Your task to perform on an android device: I want to view a FINSMAK tealight holder on the IKEA app since I need to beautify my living space.
Image 0: 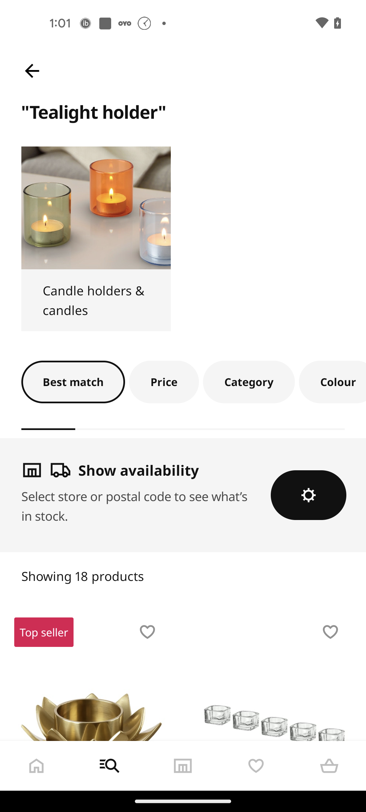
Swipe up
Step 0: scroll down
Image 1: 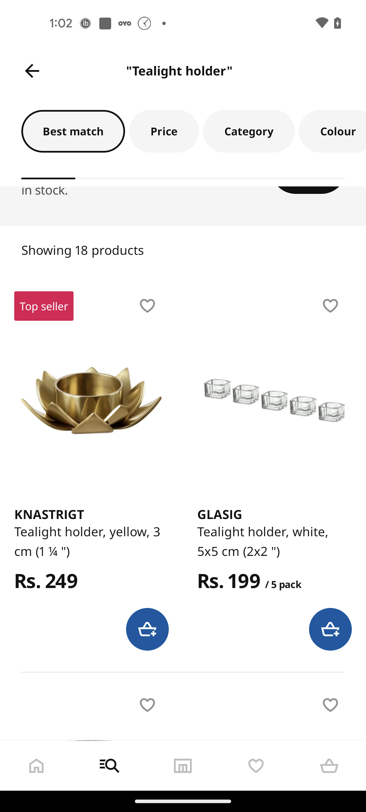
Swipe up
Step 1: scroll down
Image 2: 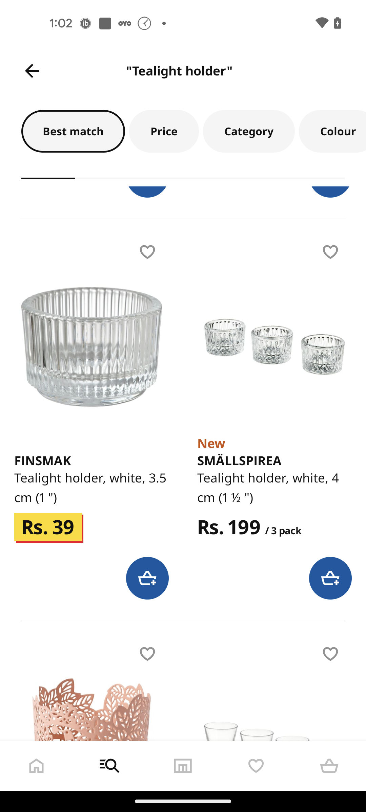
Open the FINSMAK Tealight holder
Step 2: click (91, 460)
Image 3: 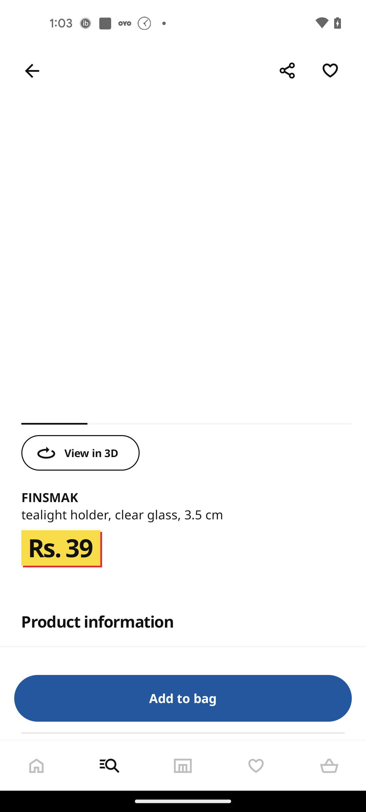
Open the FINSMAK Tealight holder
Step 3: wait